Your task to perform on an android device: I forgot to add the title of this slide and I want to add a title "Mechanical Engineering Projects" in this slide, so add the title "Mechanical Engineering Projects" on this slide in the PowerPoint app.
Image 0: 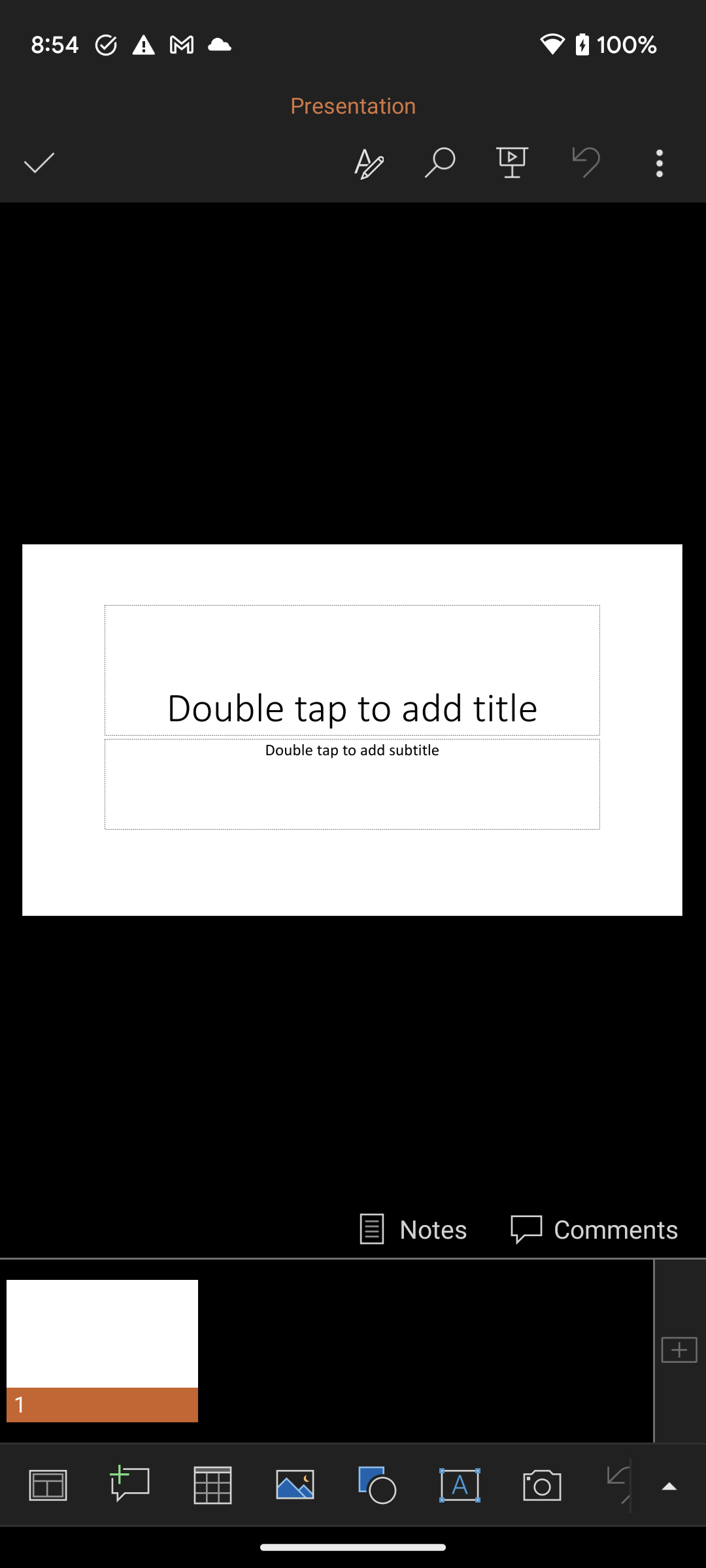
Click on the Double tap to add title section to add the title.
Step 0: click (348, 693)
Image 1: 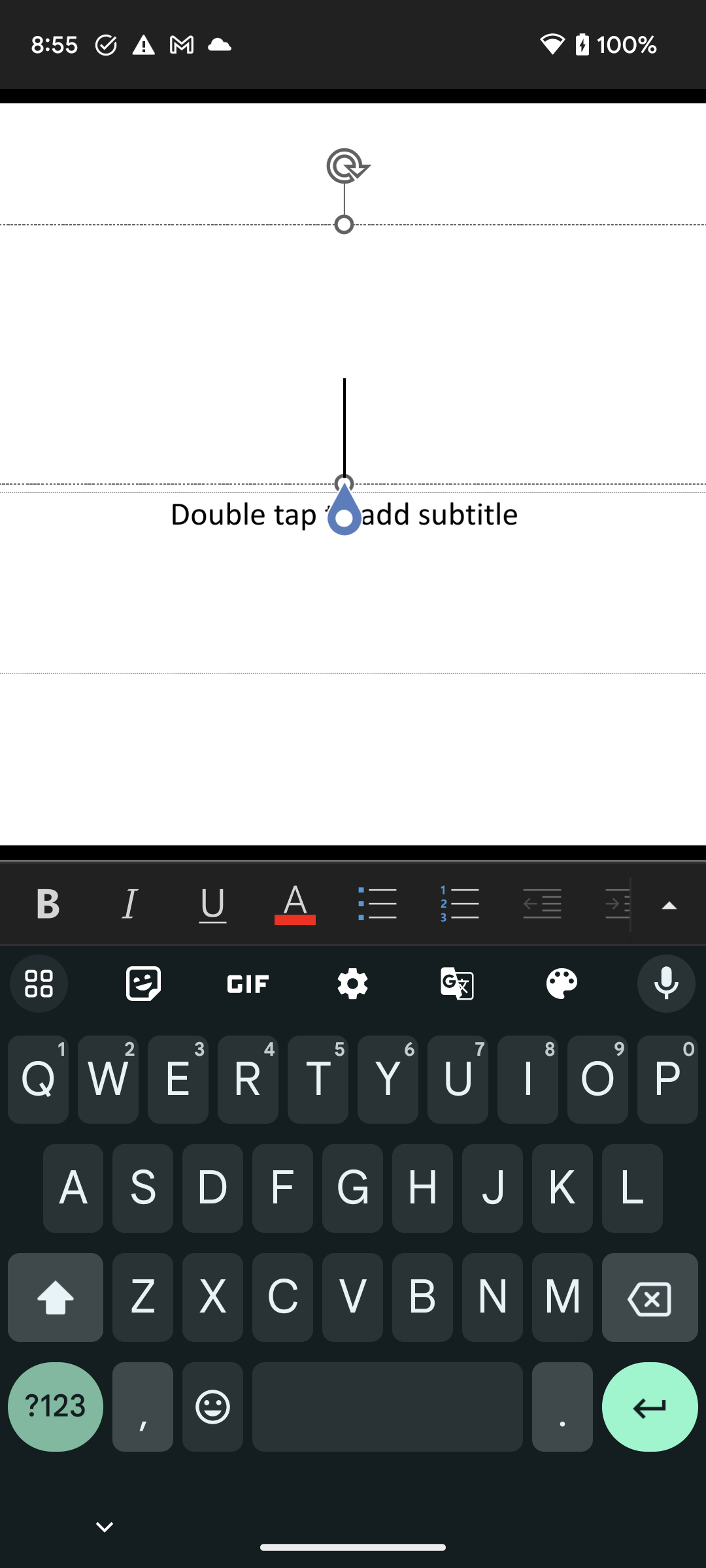
Type Mechanical Engineering Projects in the title section to add the title.
Step 1: type "Mechanical Engineering Projects"
Image 2: 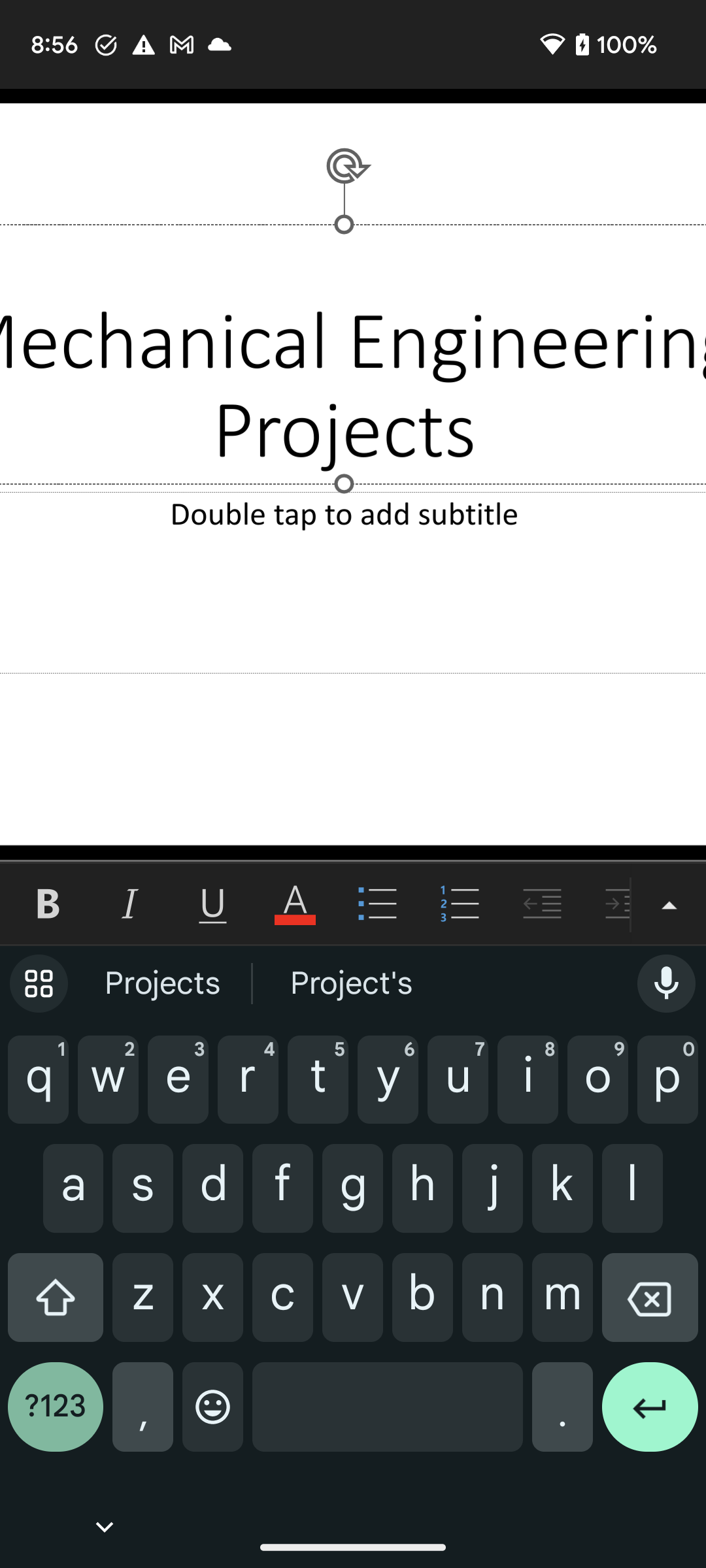
Go back to he previous page to save the title.
Step 2: press back button
Image 3: 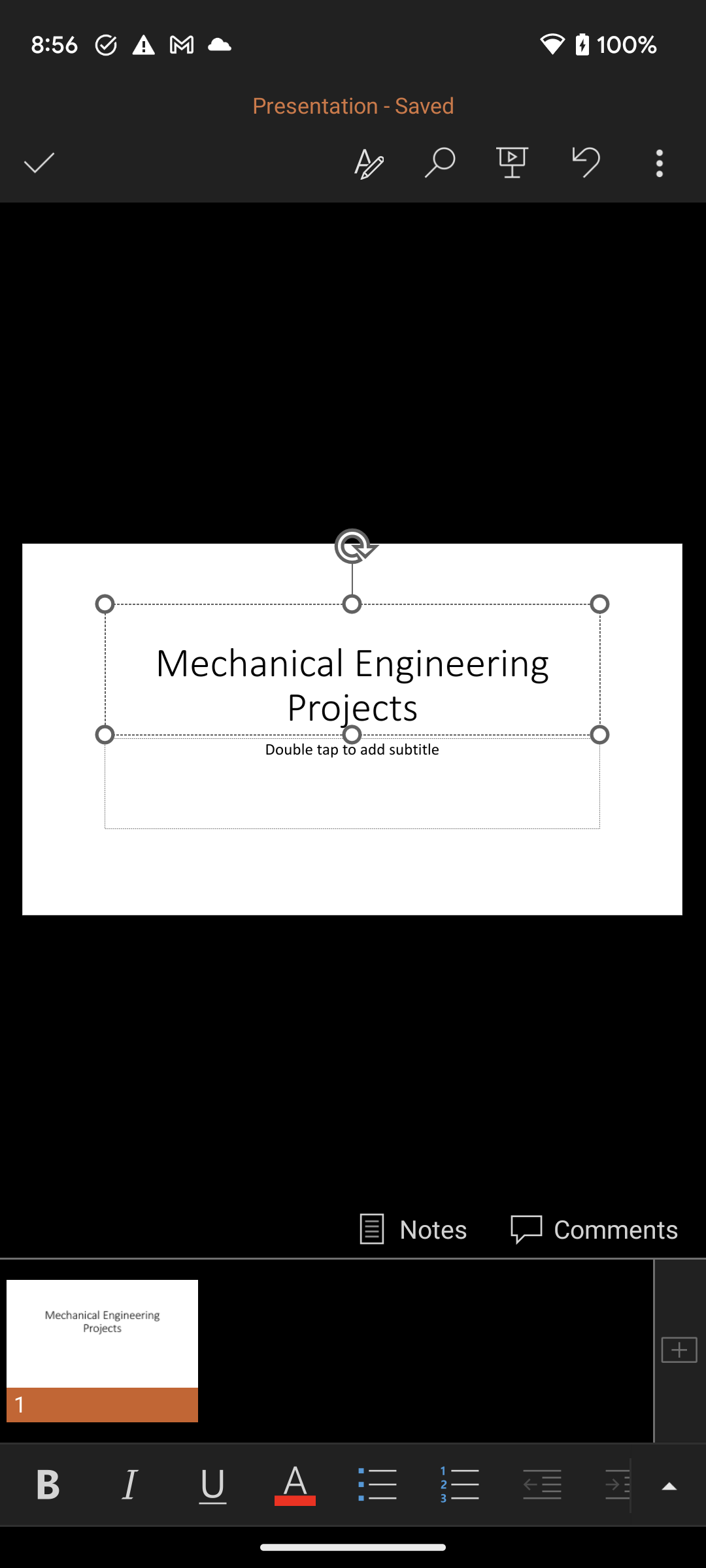
Click on the right tick button at the top left corner of the screen to save the title of this slide.
Step 3: click (39, 163)
Image 4: 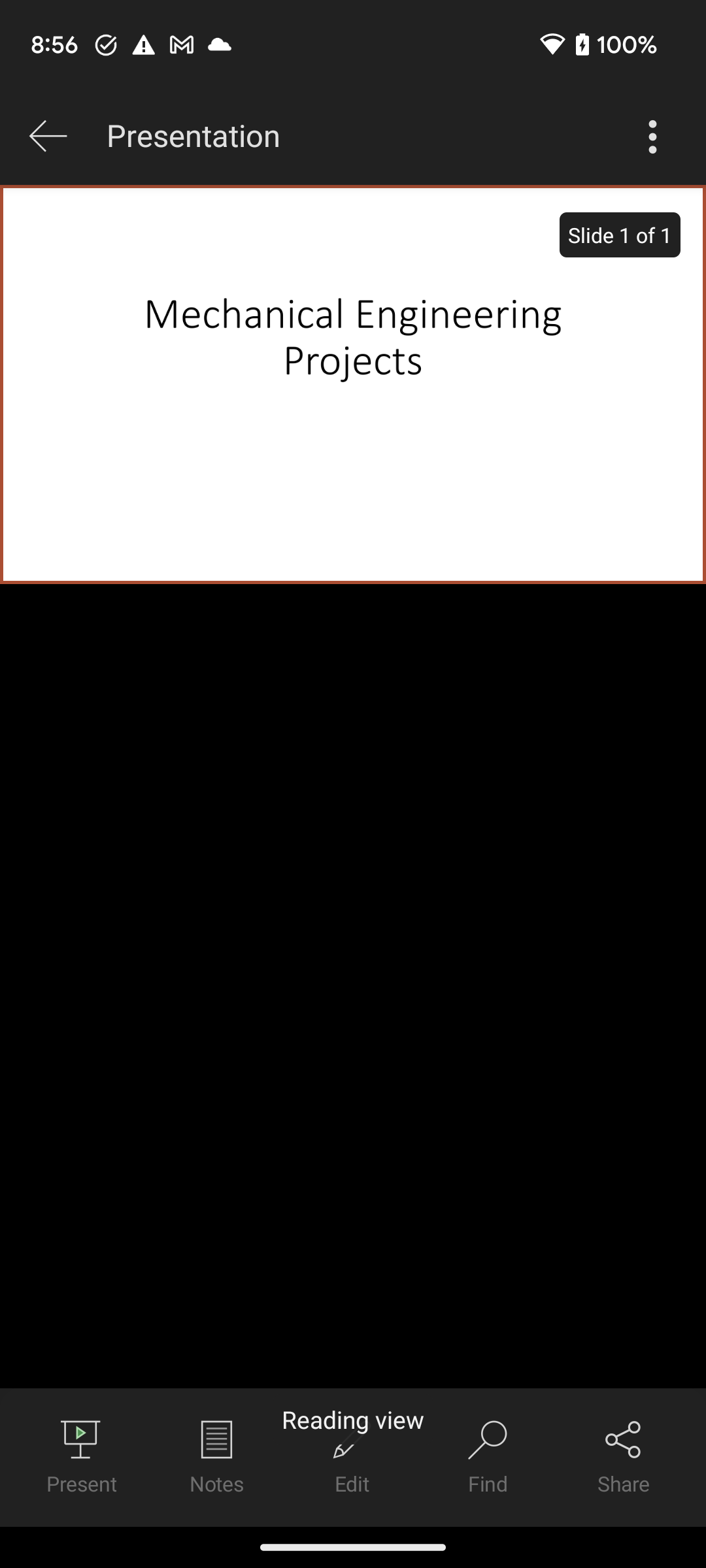
Click on the right tick button at the top left corner of the screen to save the title of this slide.
Step 4: wait